Your task to perform on an android device: "In the FitAI app, I would like to set a daily goal by adding Working Muscle Exercises in order to keep fit. "
Image 0: 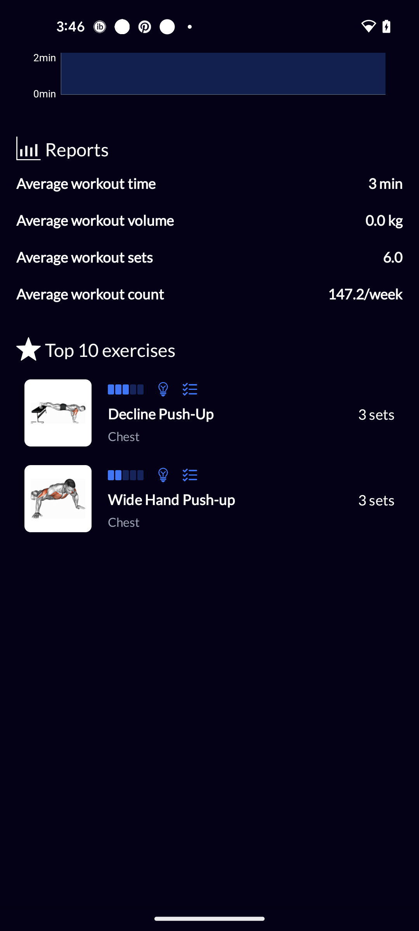
Go back to the previous page
Step 0: press back button
Image 1: 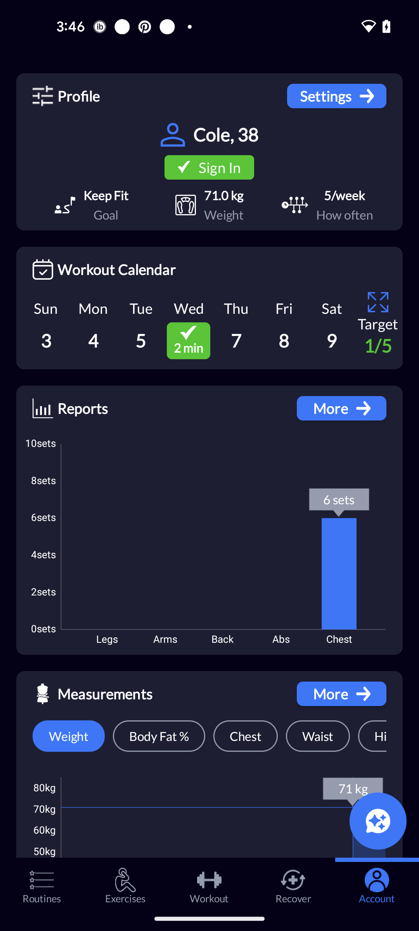
Go to the Routines tab
Step 1: click (37, 882)
Image 2: 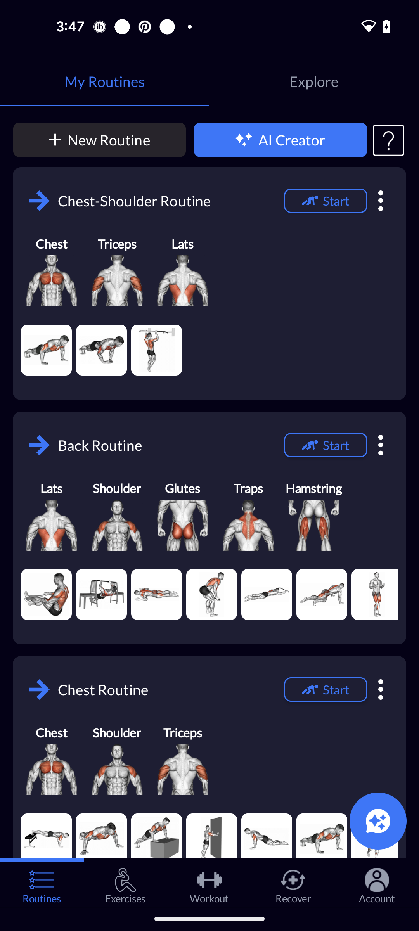
Click on the New Routine option
Step 2: click (99, 140)
Image 3: 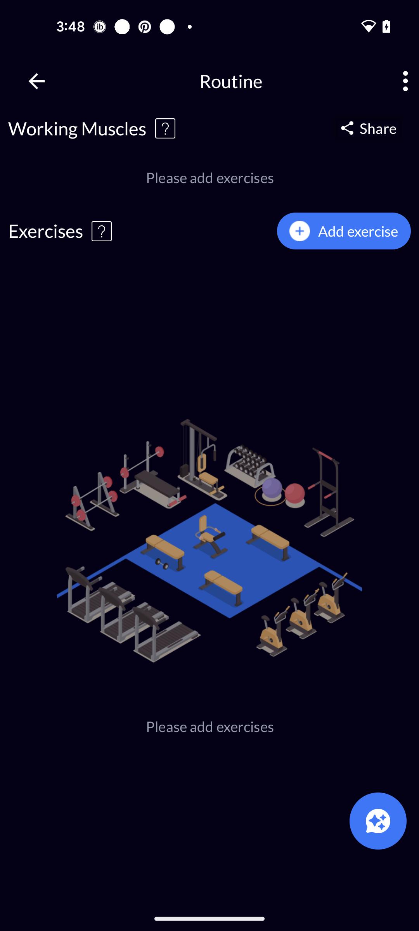
Click on the Add Exercise button
Step 3: click (344, 231)
Image 4: 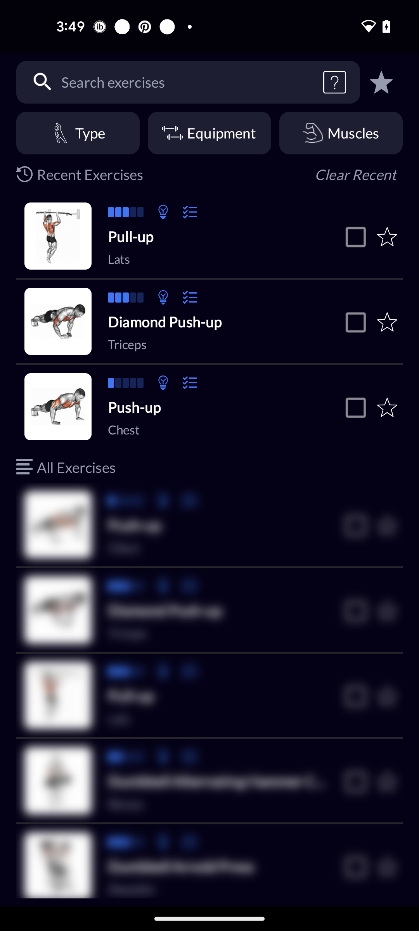
Add all three exercises
Step 4: click (353, 234)
Image 5: 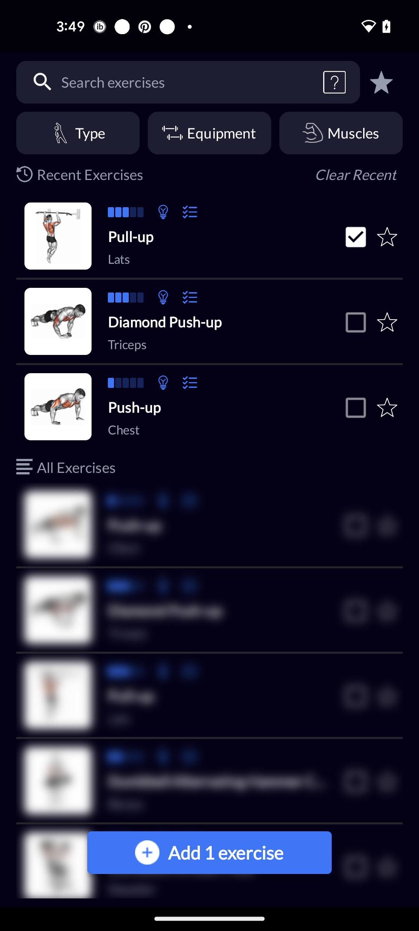
Add all three exercises
Step 5: click (350, 317)
Image 6: 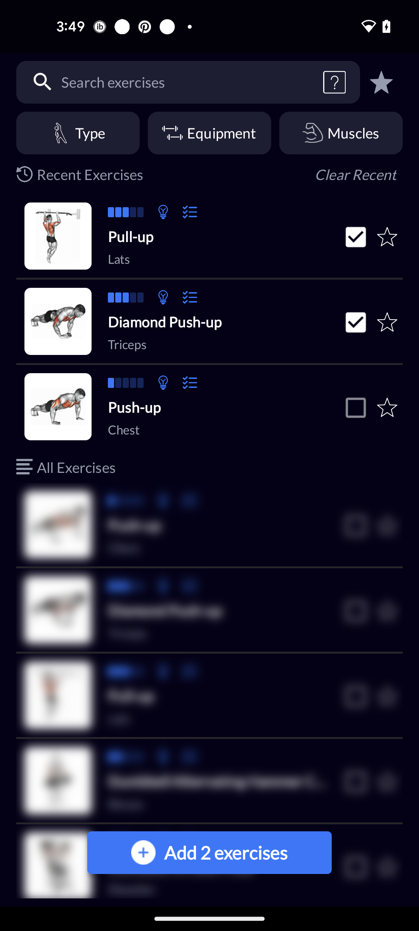
Add all three exercises
Step 6: click (355, 412)
Image 7: 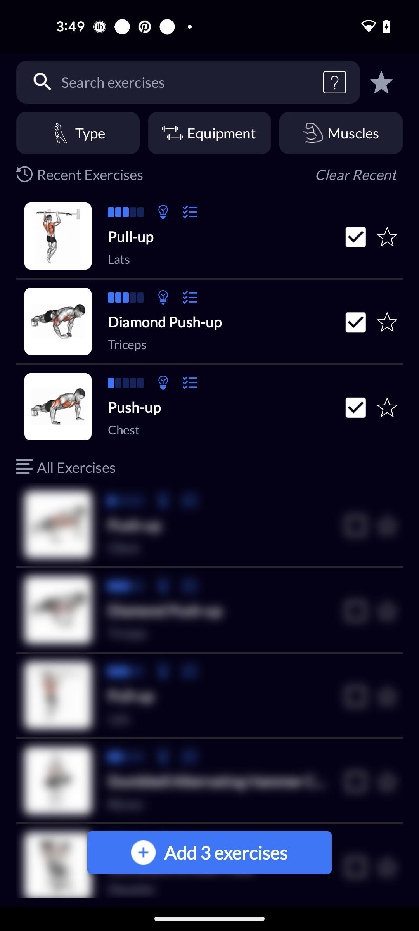
Click on the Add 3 exercises button at the bottom of the screen
Step 7: click (181, 866)
Image 8: 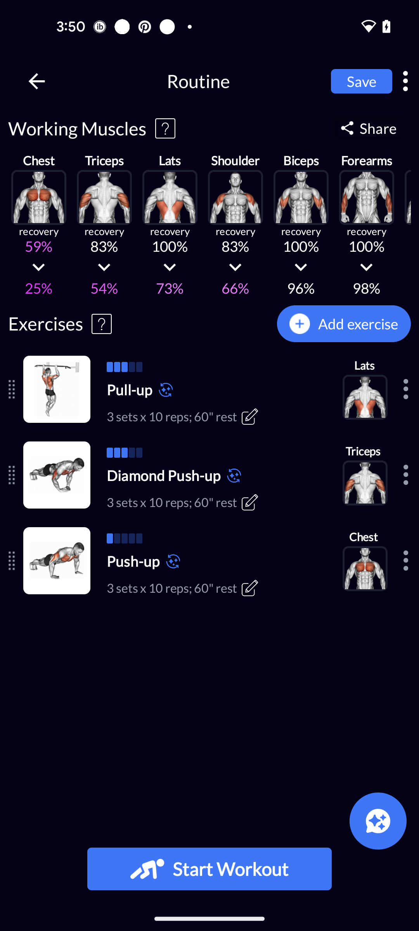
Click on the save option at the top right corner of the screen
Step 8: click (361, 81)